Your task to perform on an android device: I want to look for the dot and key sunscreen for my wife. Browse for the sunscreen on the Nykaa app.
Image 1: 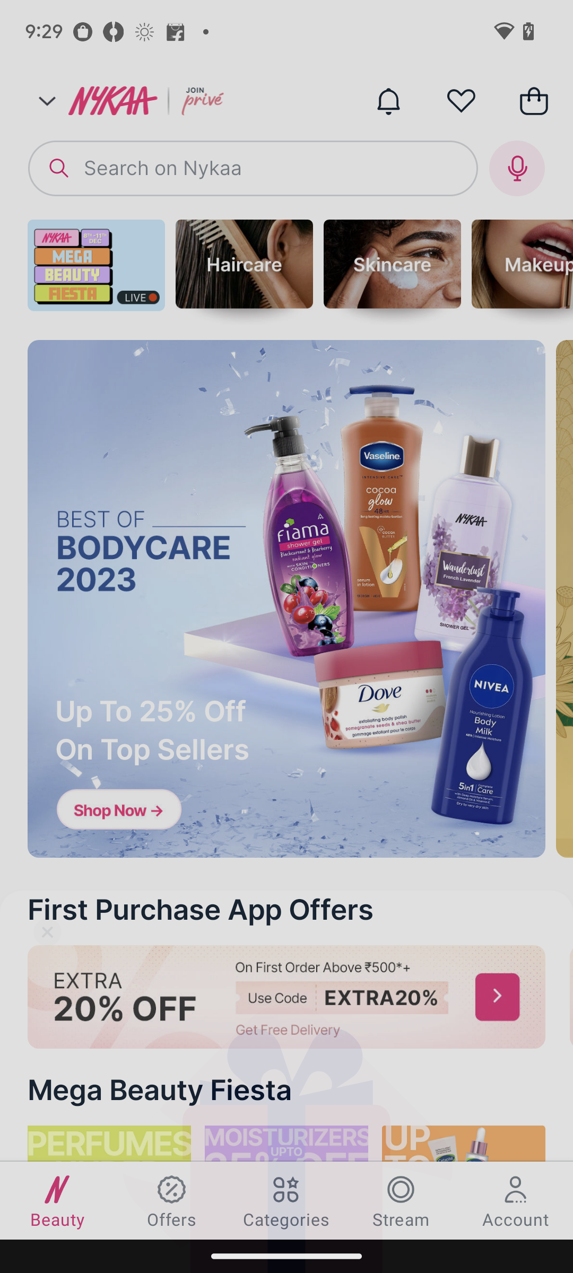
Click on the search bar.
Step 1: click (253, 168)
Image 2: 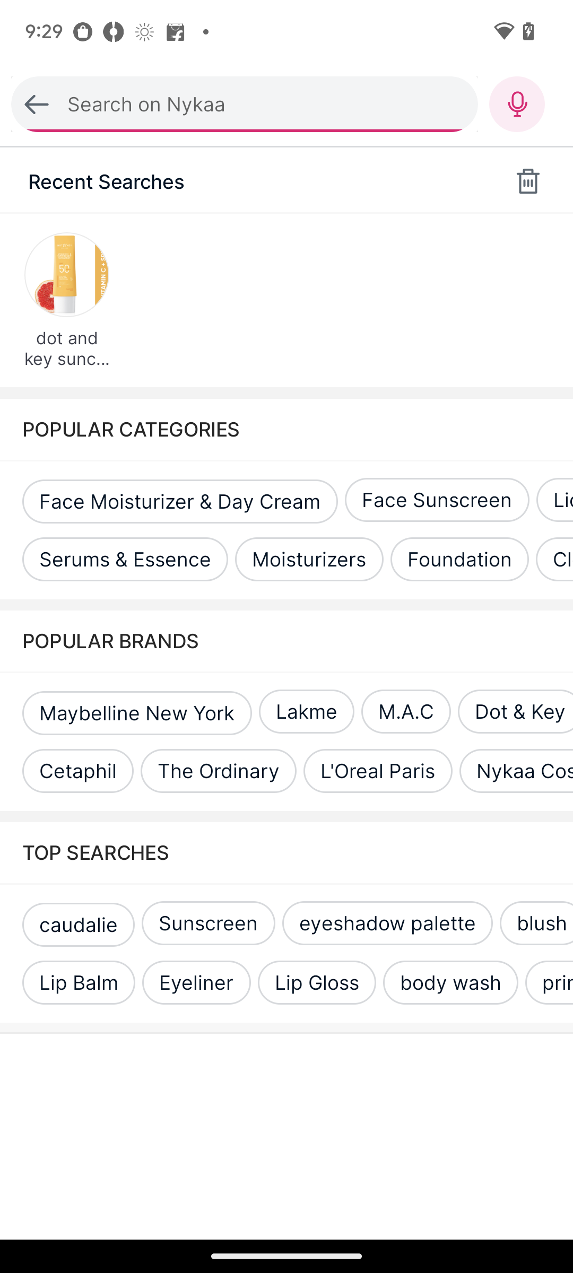
Tap on the search bar.
Step 2: click (245, 104)
Image 3: 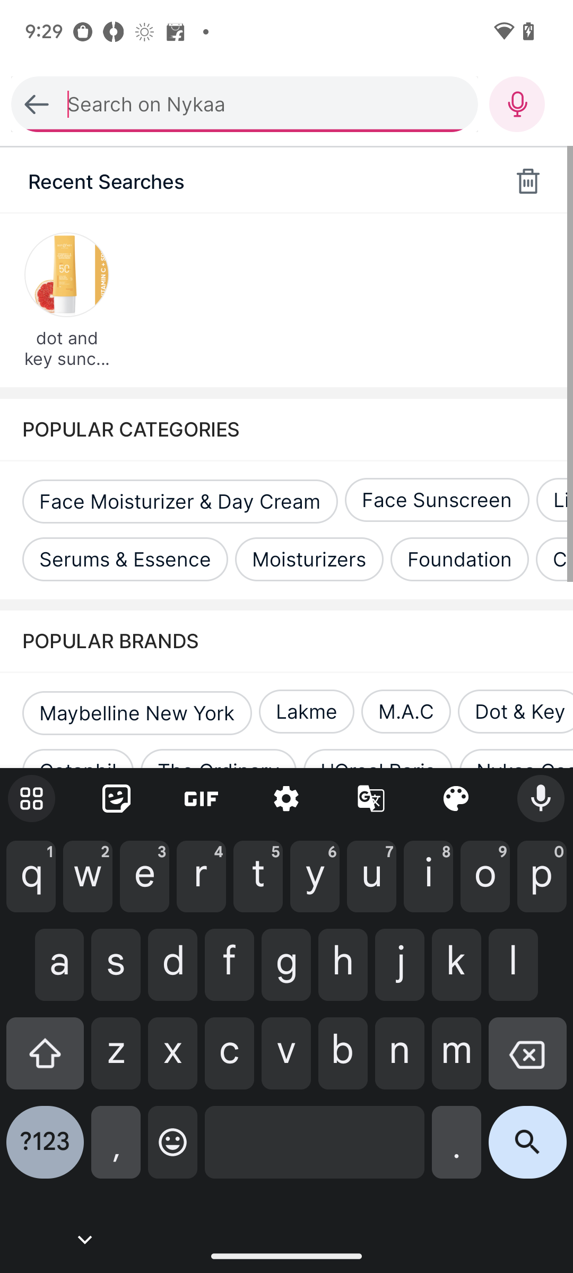
Enter the product name.
Step 3: type "Dot & key sunscreen"
Image 4: 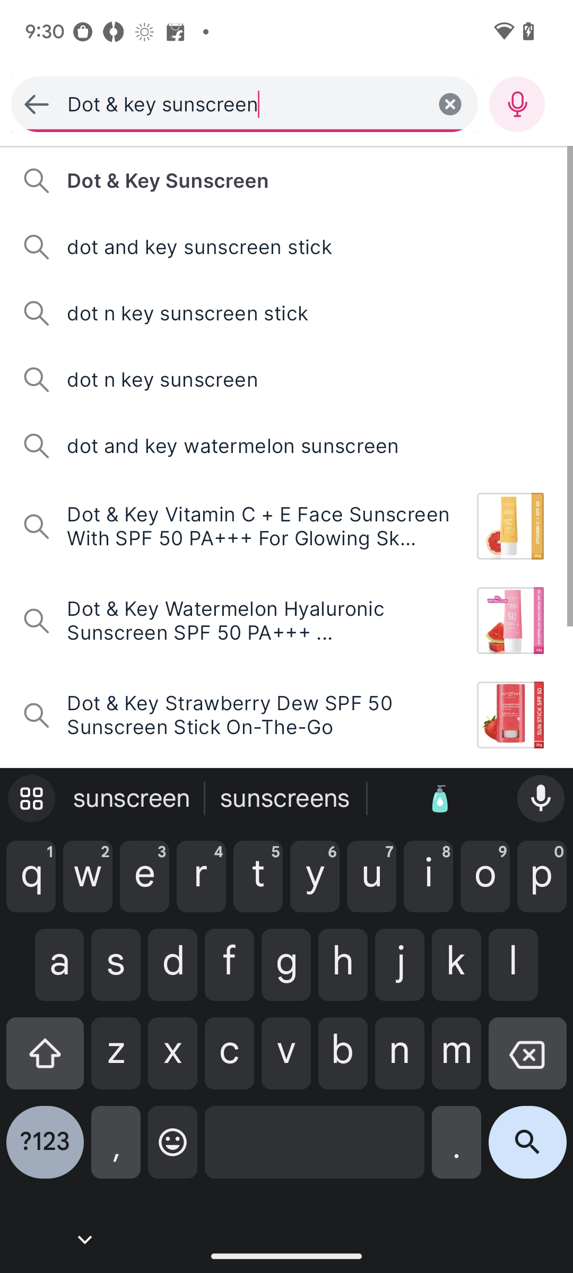
Click on the search icon.
Step 4: click (527, 1150)